Your task to perform on an android device: Share NBC news reminder to dwbscratch.test.id5@gmail.com in gmail
Image 0: 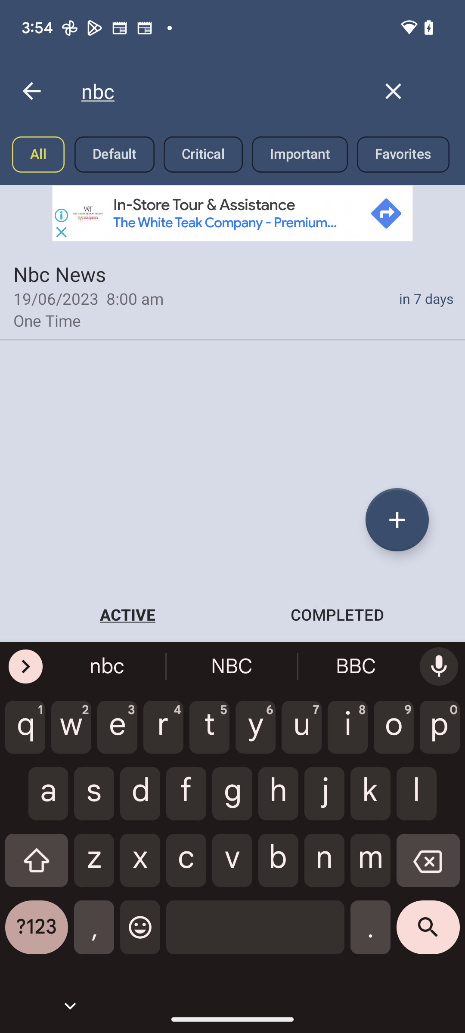
clear the search bar 
Step 0: click (393, 91)
Image 1: 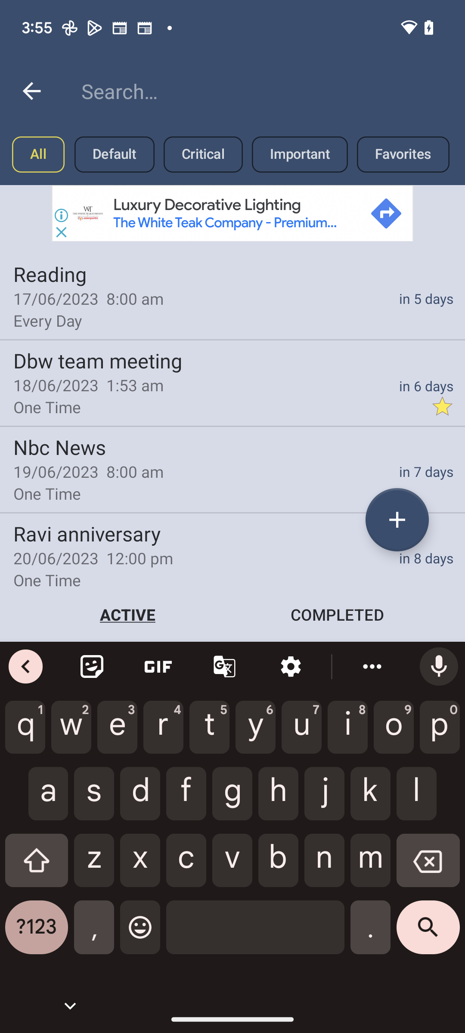
go to the Nbc News reminders 
Step 1: click (232, 469)
Image 2: 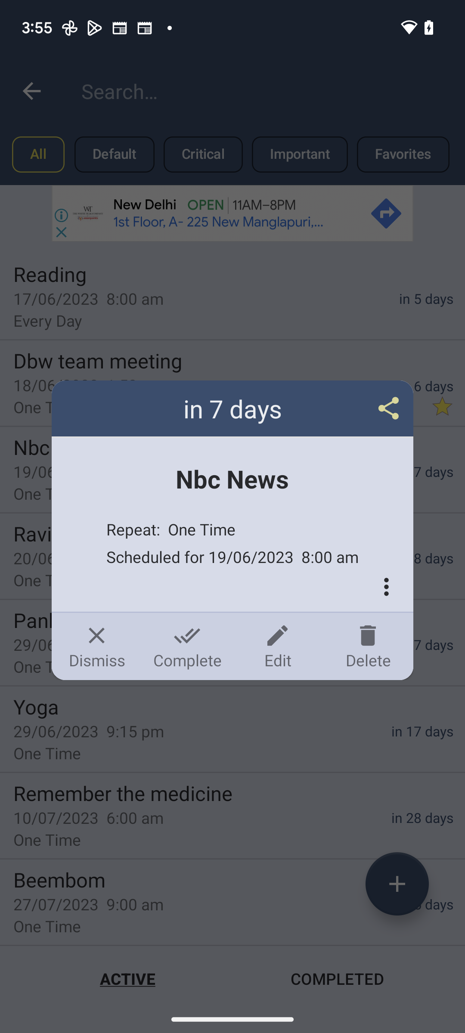
click on the share icon
Step 2: click (232, 408)
Image 3: 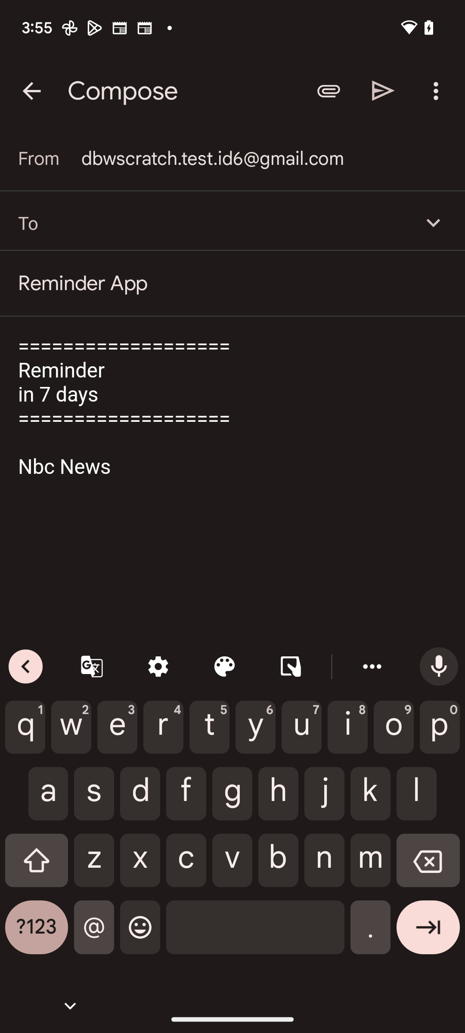
enter dwbscratch.test.id5@gmail.com
Step 3: type "dwbscratch.test.id5@gmail.com"
Image 4: 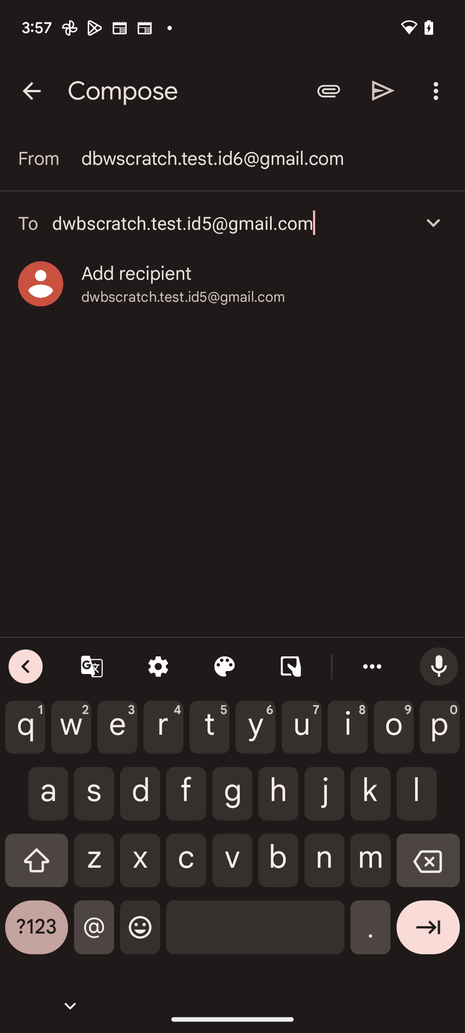
click on the send icon at the top of the screen 
Step 4: click (383, 91)